Your task to perform on an android device:  Open the cookbook recipes app and view the Pizza recipe
Image 0: 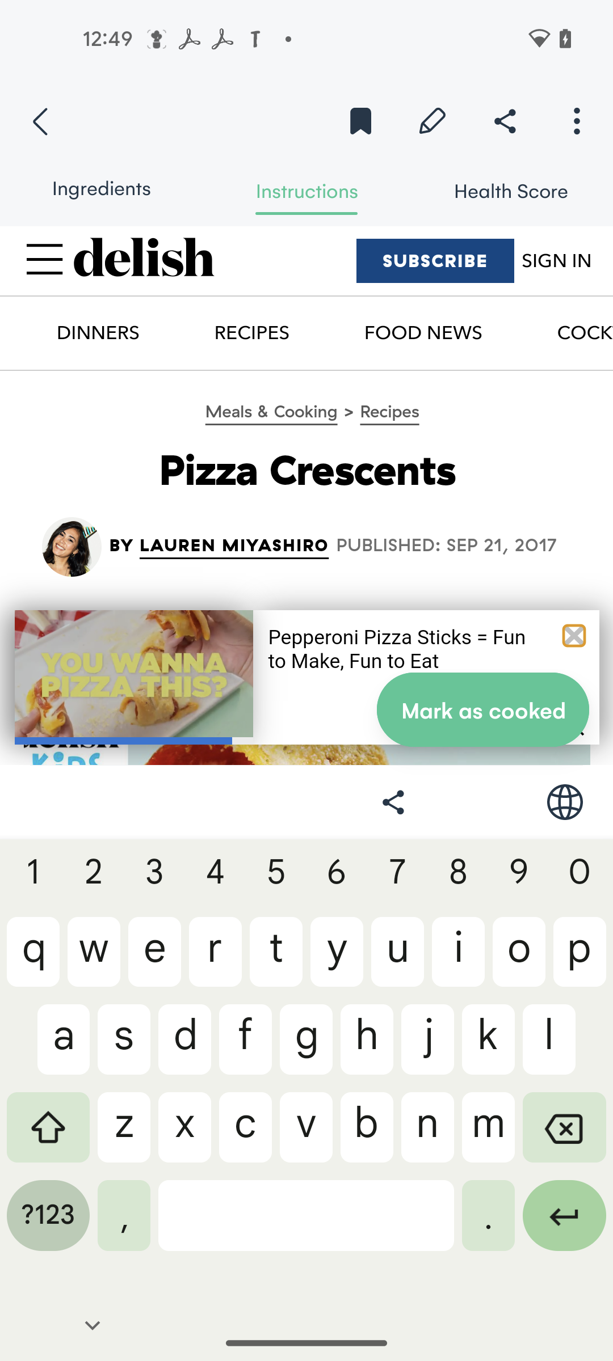
Open the cookbook recipes app
Step 0: open app "Cookbook Recipes"
Image 1: 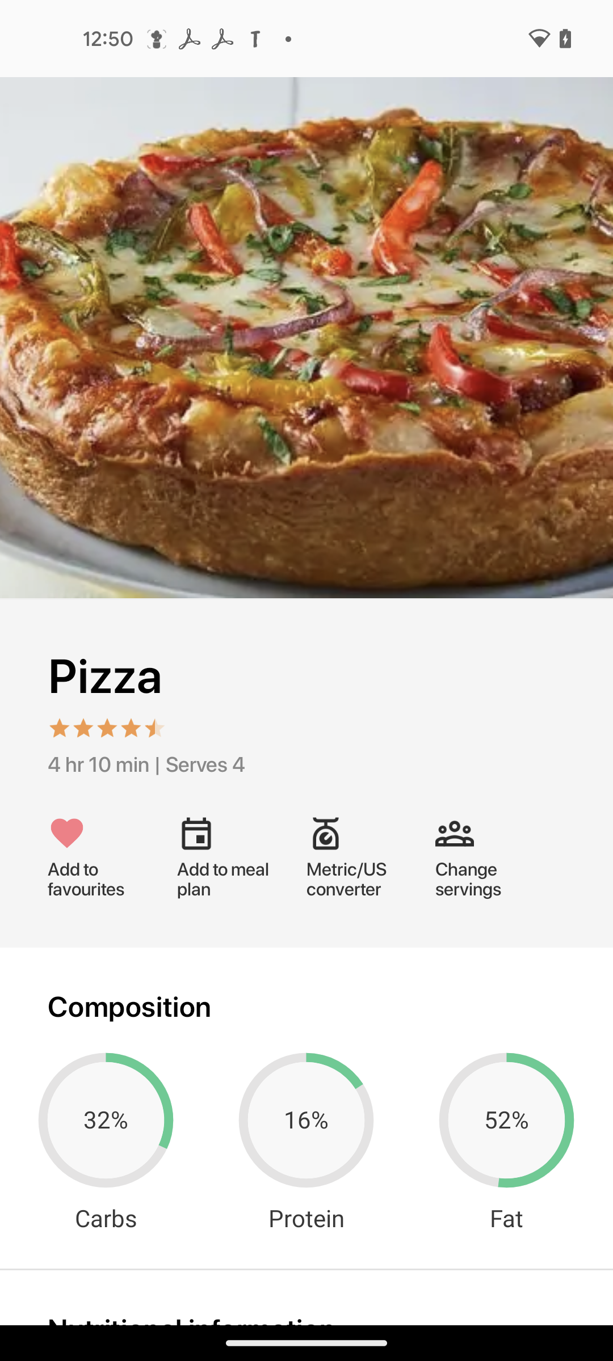
swipe up for the recipe
Step 1: scroll down
Image 3: 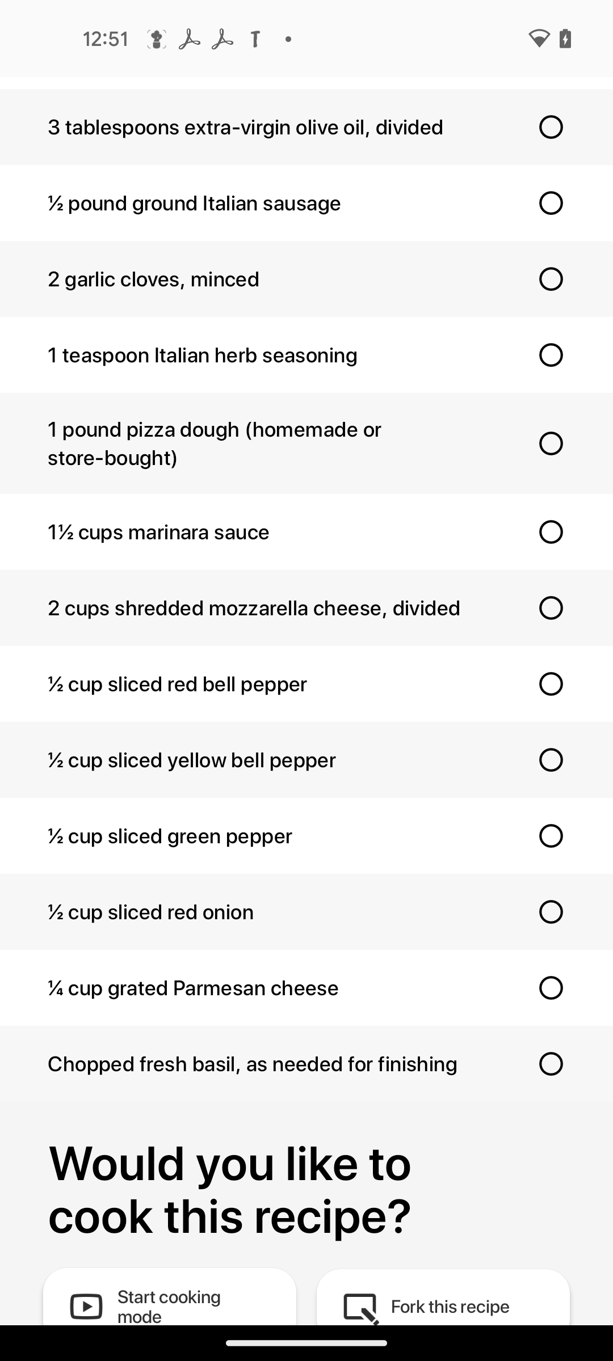
swipe up for the recipe
Step 3: scroll down